Your task to perform on an android device: Search for drills machines, and kits within the power tools area of the Snapdeal app's Tool & Hardware category.
Image 0: 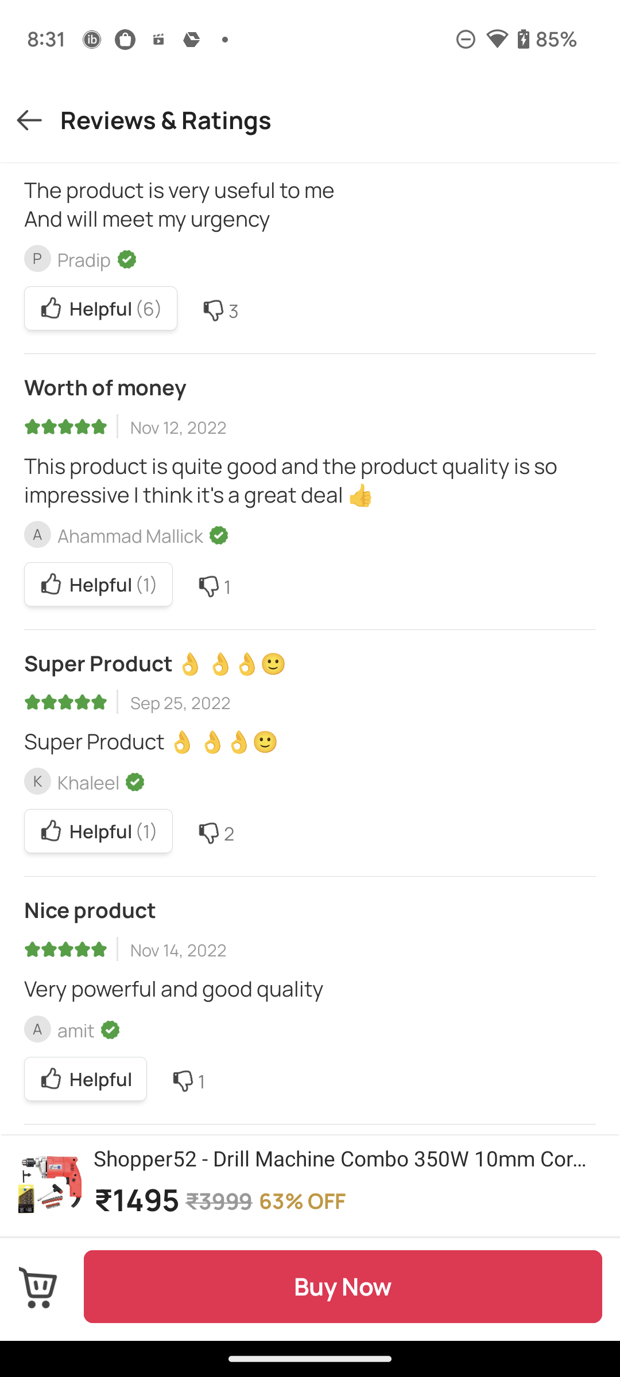
go back to the previous page
Step 0: press back button
Image 1: 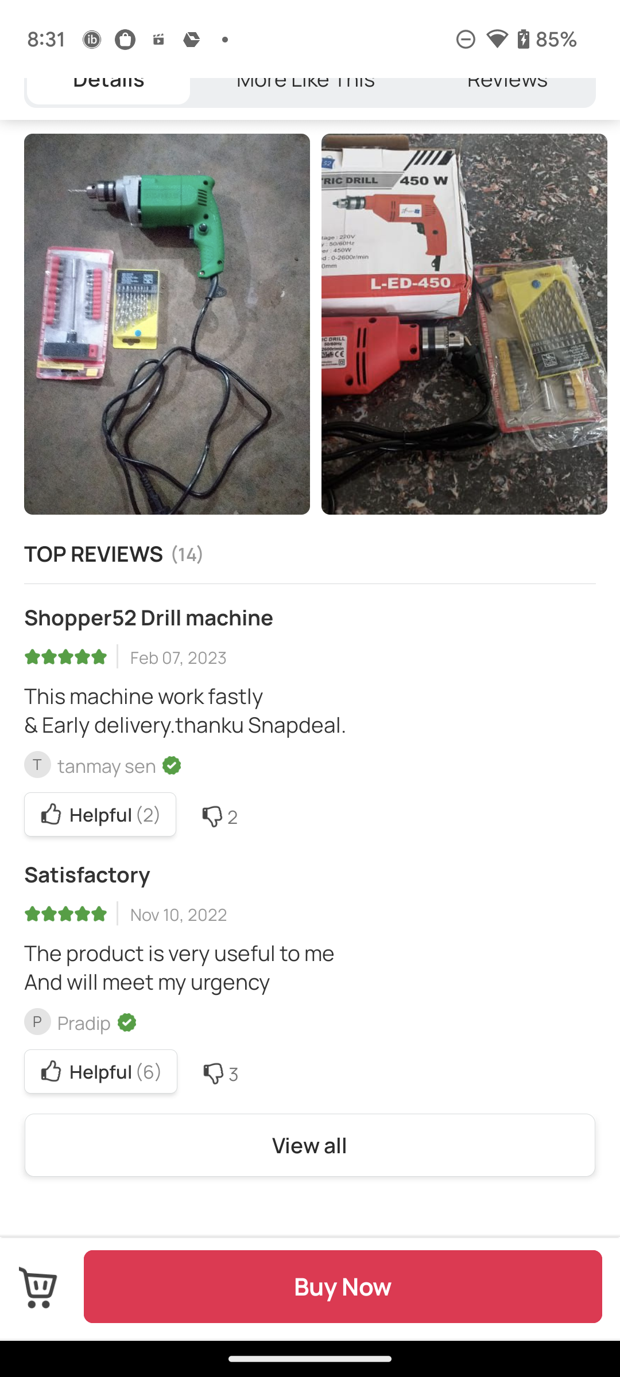
go back to the previous page
Step 1: press back button
Image 2: 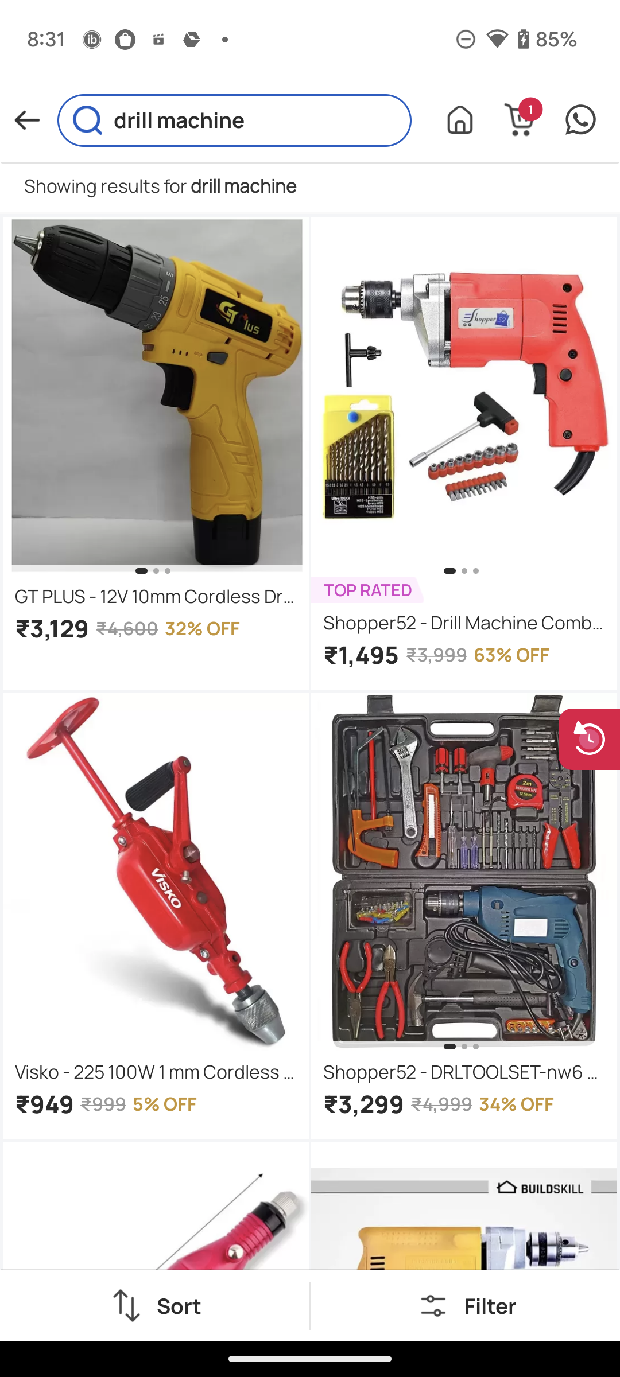
Click on the Filter option at the bottom right corner of the screen
Step 2: click (490, 1305)
Image 3: 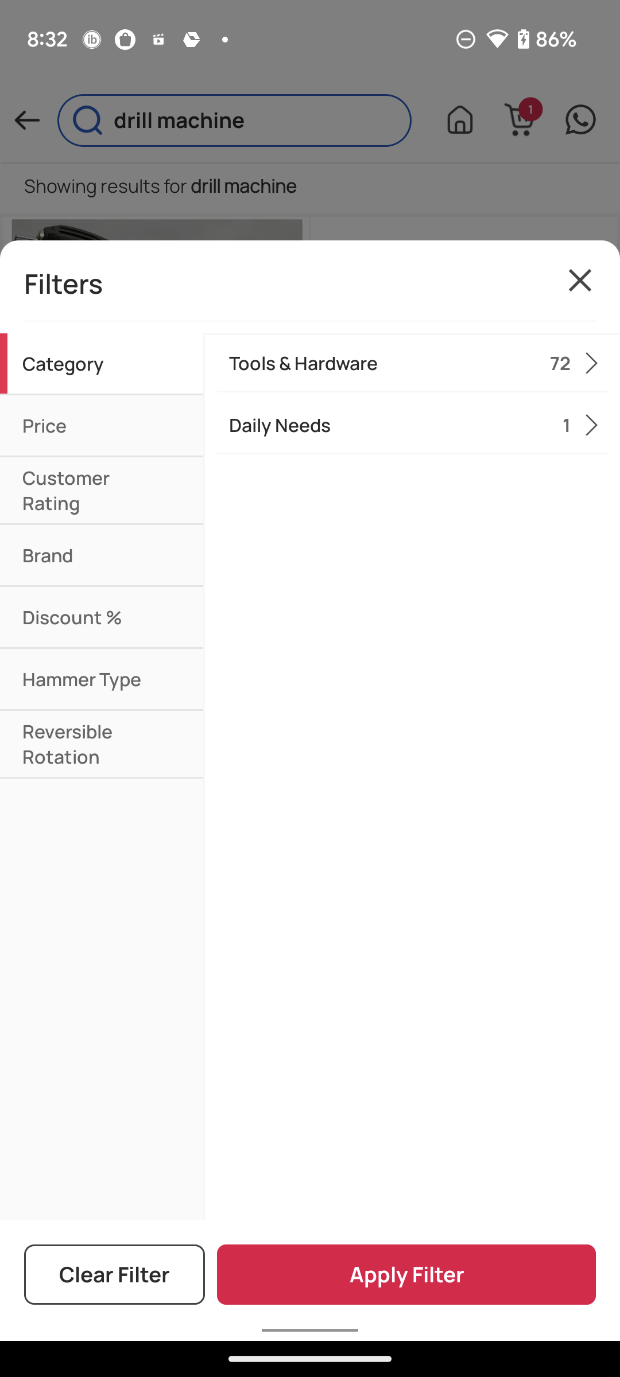
Click on Tool & Hardware category
Step 3: click (378, 363)
Image 4: 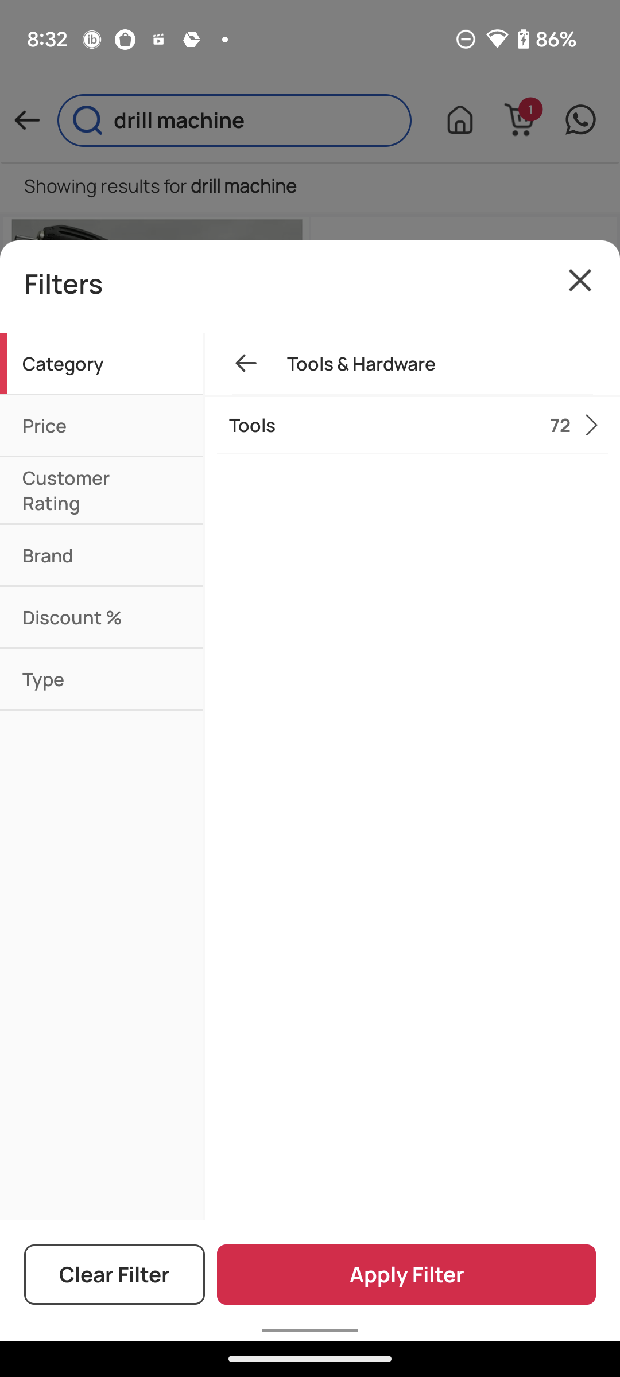
Click on Tools
Step 4: click (378, 425)
Image 5: 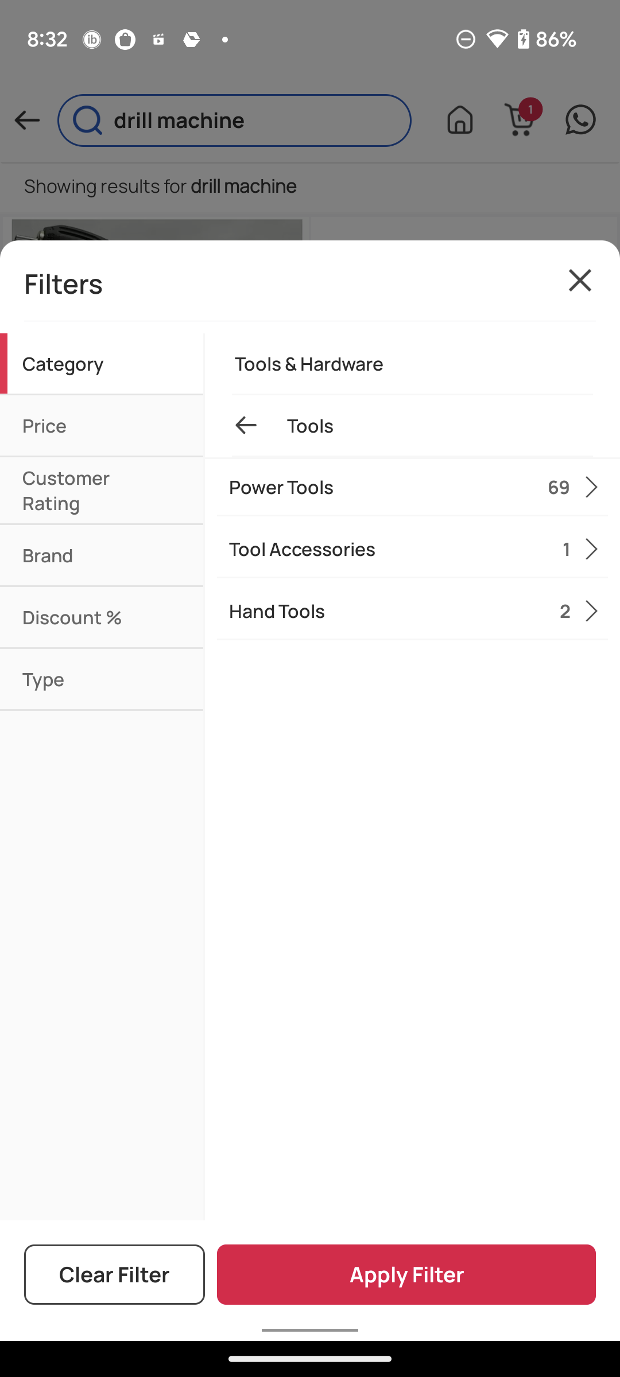
Click on Power Tools
Step 5: click (377, 487)
Image 6: 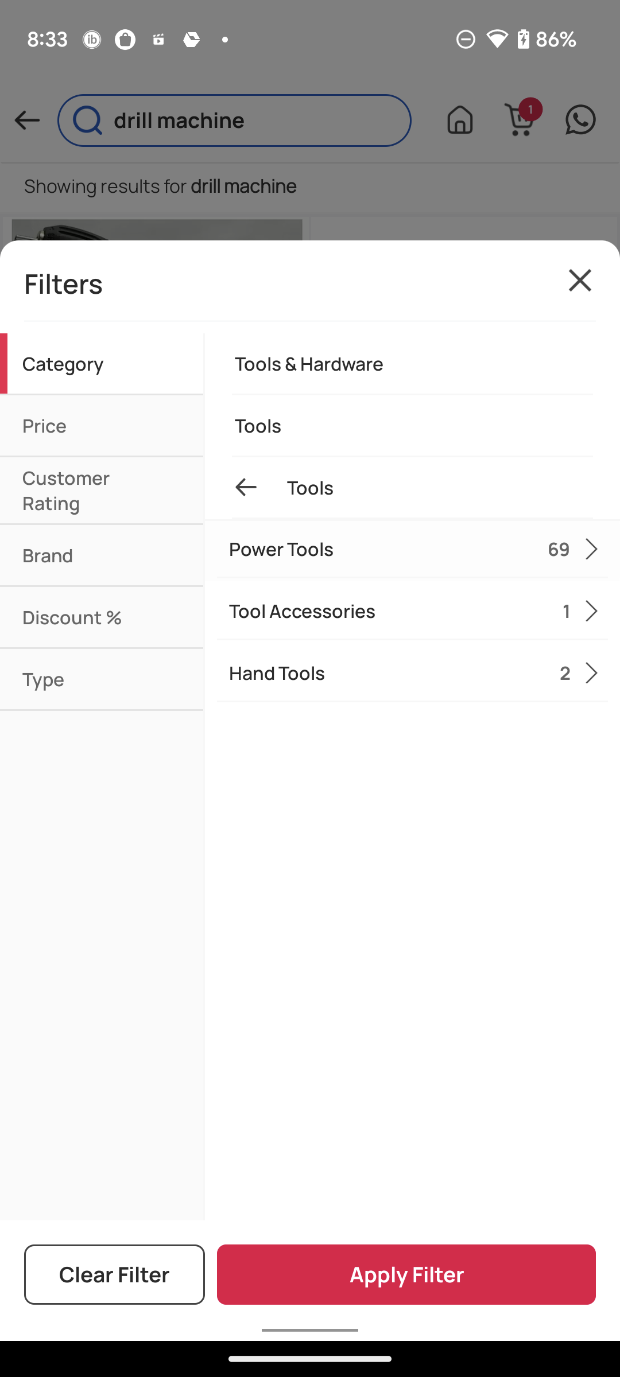
Click on Power Tools
Step 6: wait
Image 7: 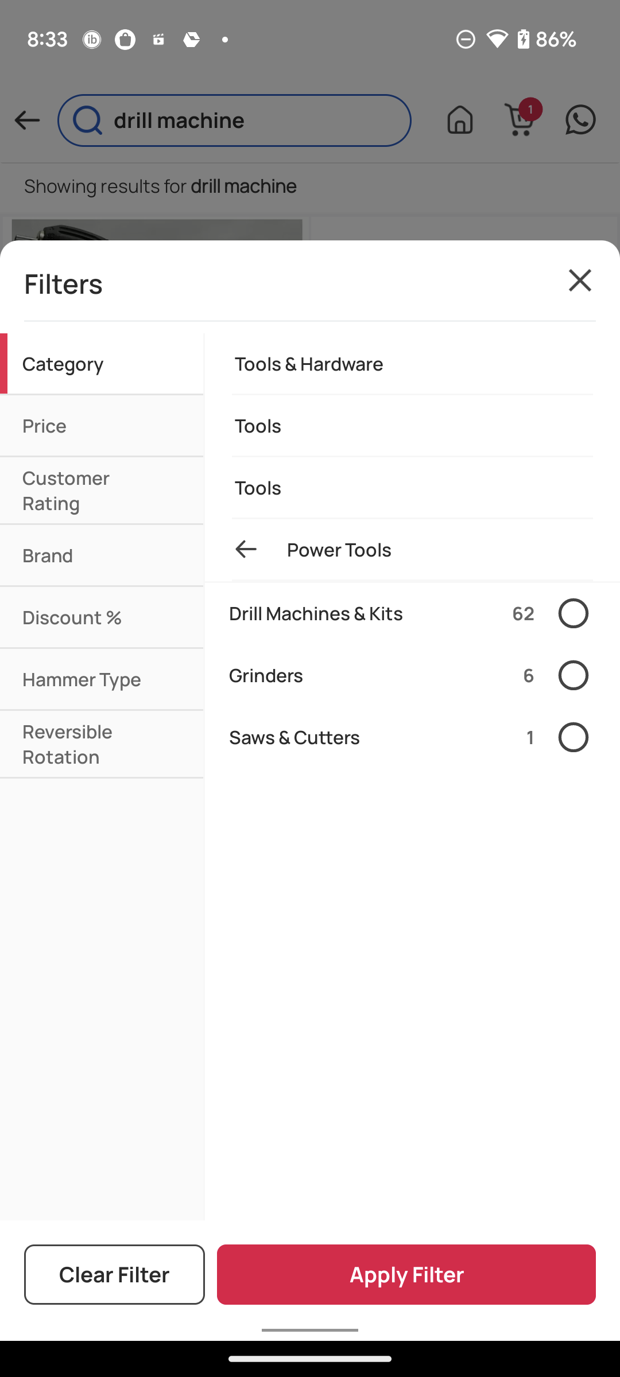
Select Drill Machine & Kits
Step 7: click (568, 612)
Image 8: 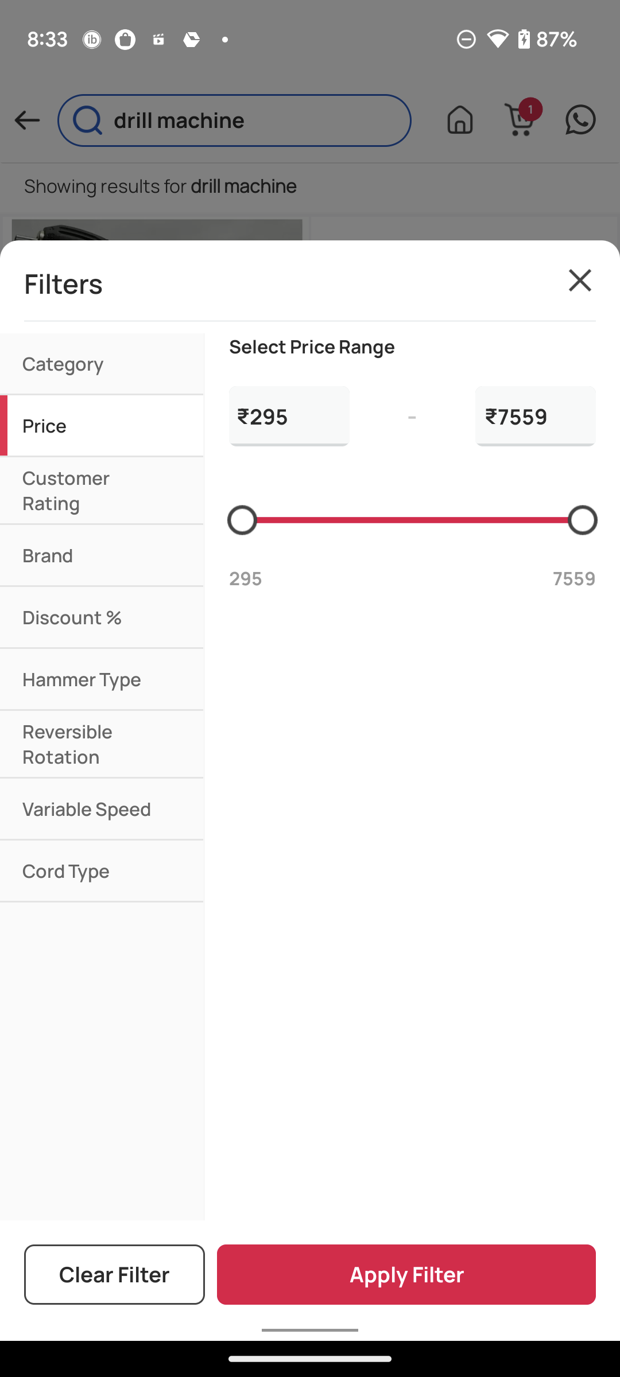
Click on Apply Filter at the bottom of the screen
Step 8: click (406, 1274)